Your task to perform on an android device: Cole is planning to meet me at my house; send my location to coledbwpersonatest@gmail.com using the Google Maps app.
Image 0: 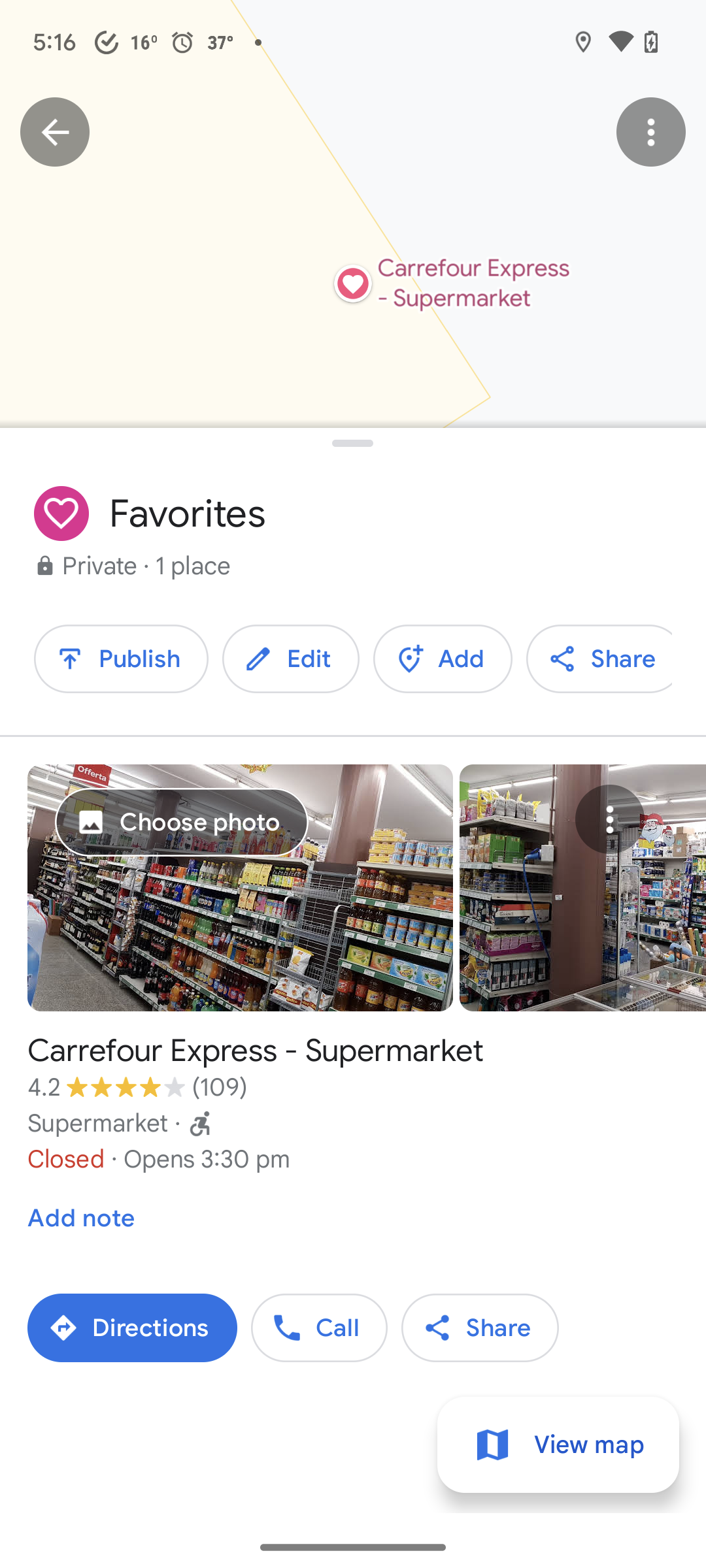
Go back to the previous screen
Step 0: press back button
Image 1: 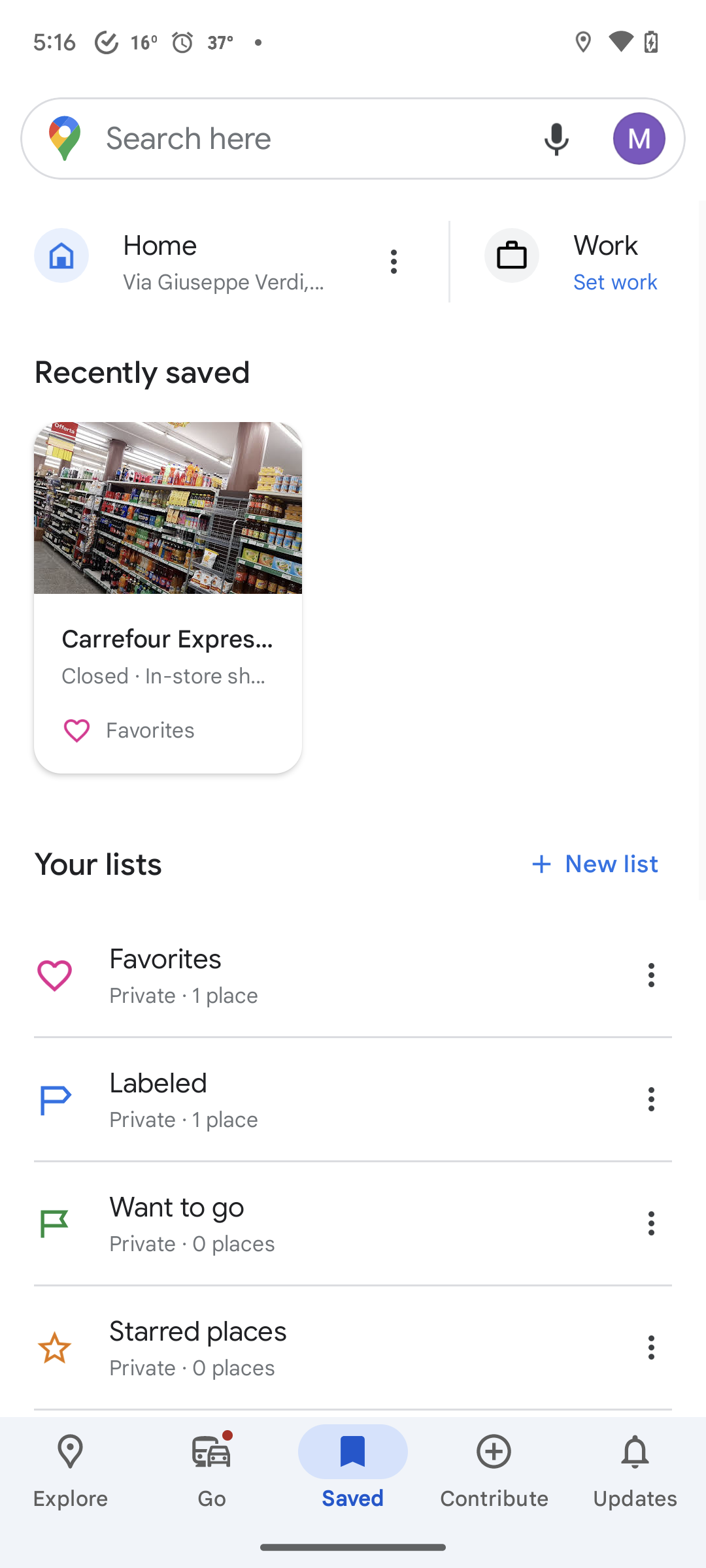
Click on the search bar at the top of the screen
Step 1: click (311, 139)
Image 2: 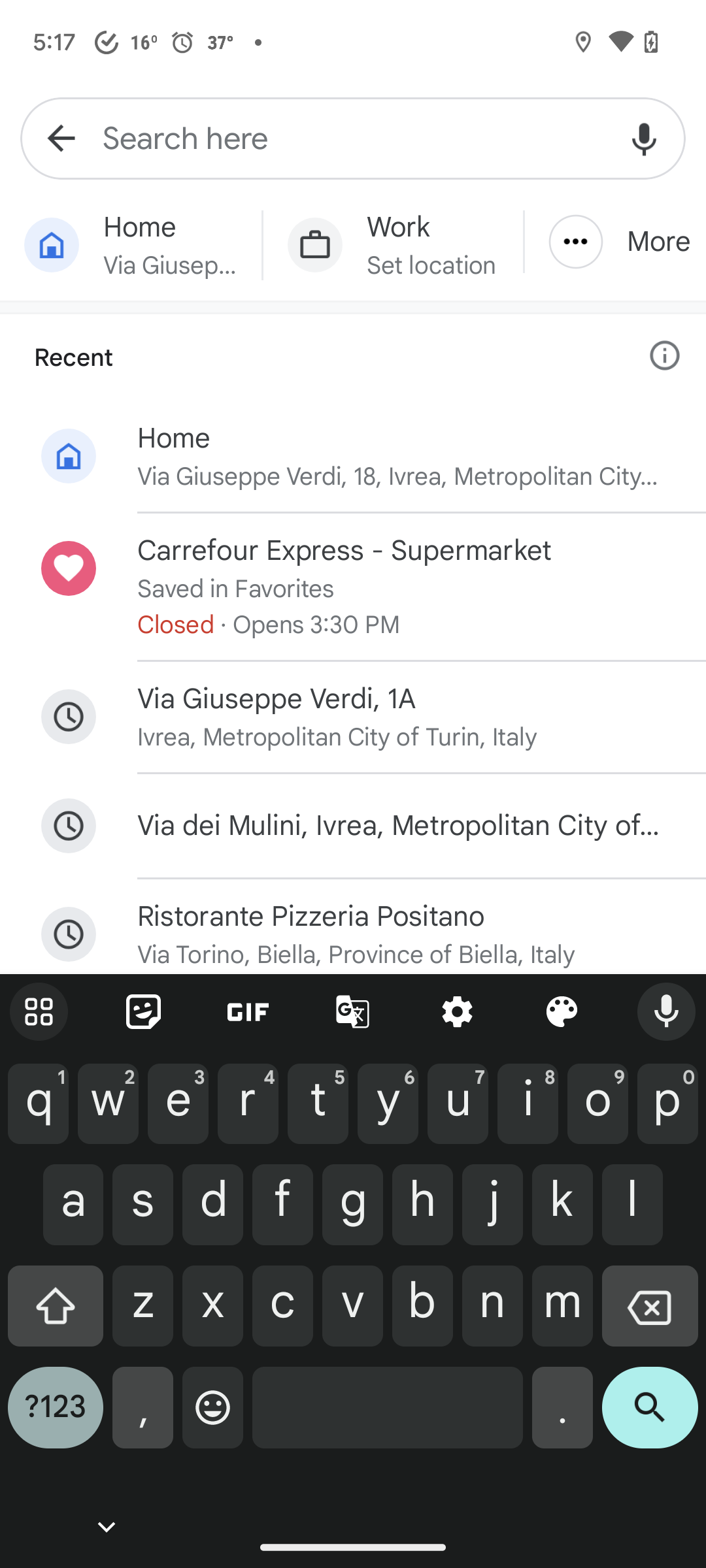
Click on the home location
Step 2: click (404, 438)
Image 3: 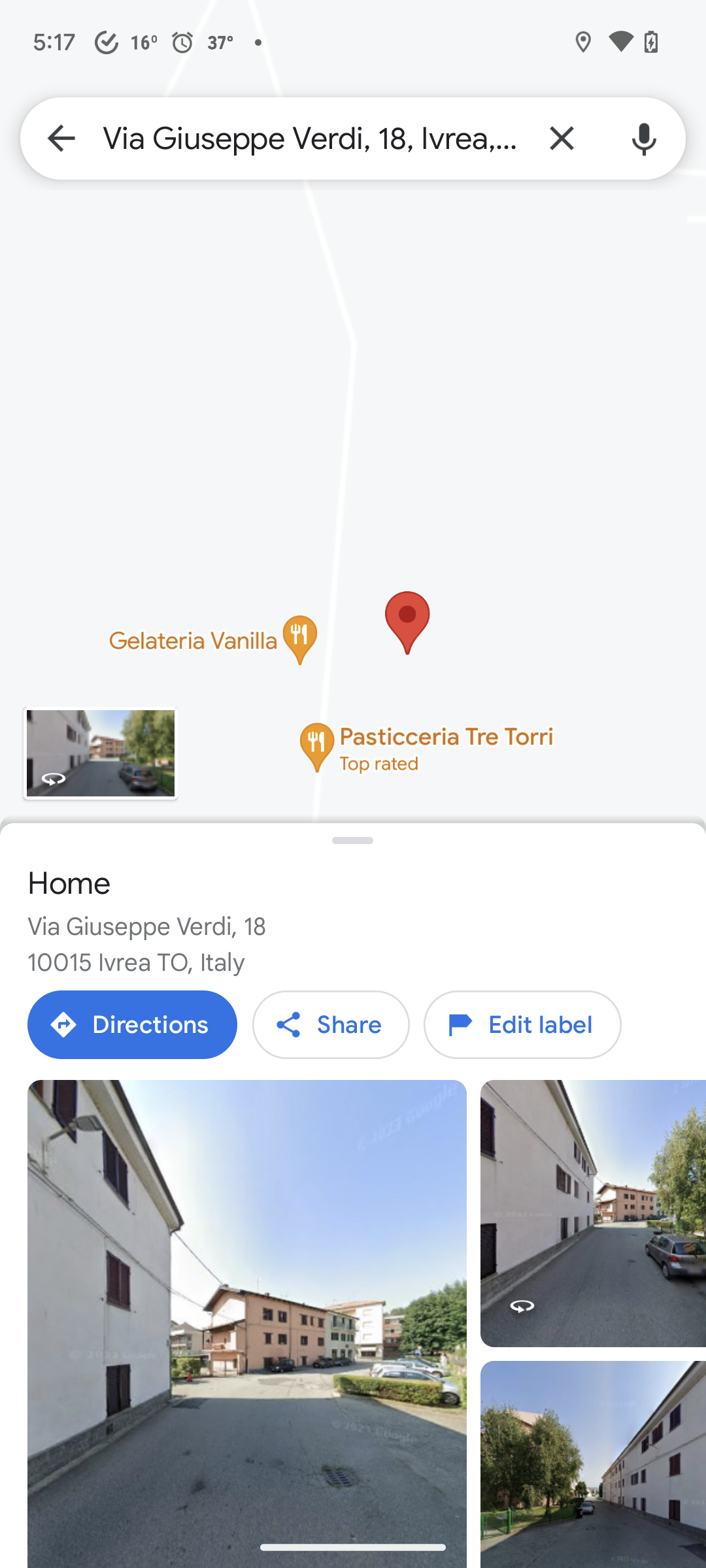
Click on the share option
Step 3: click (331, 1024)
Image 4: 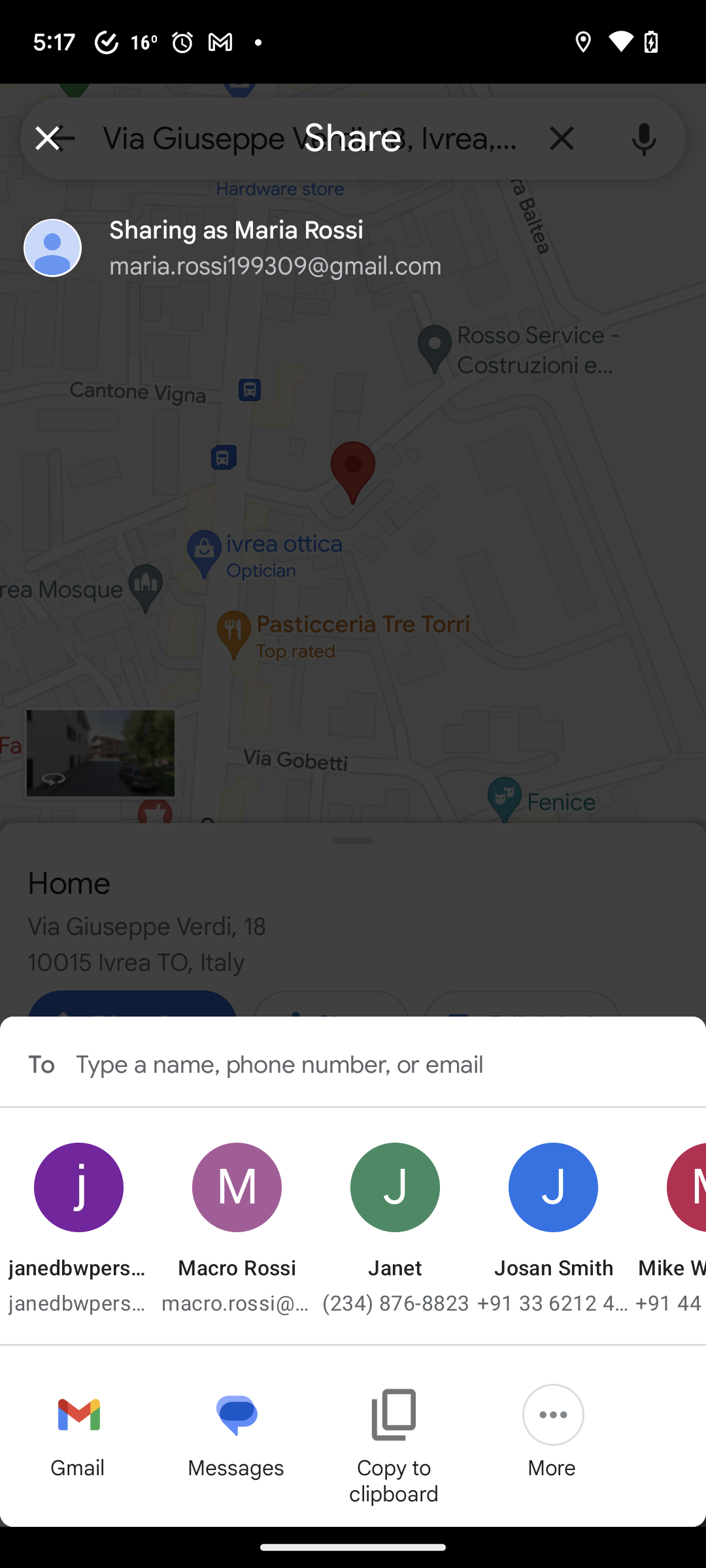
Click on the gmail option
Step 4: click (79, 1436)
Image 5: 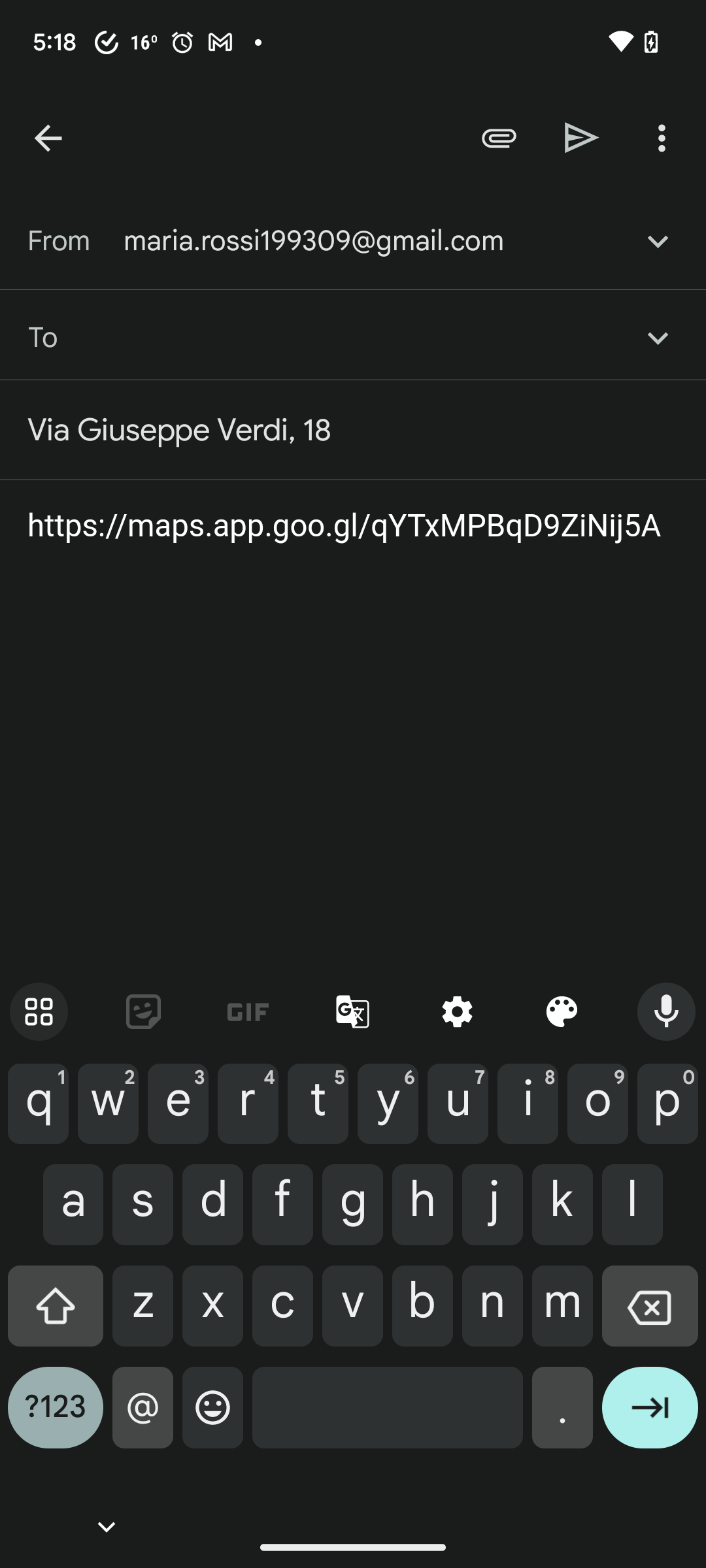
Enter the recipient id as coledbwpersonatest@gmail.com
Step 5: type "coledbwpersonatest@gmail.com"
Image 6: 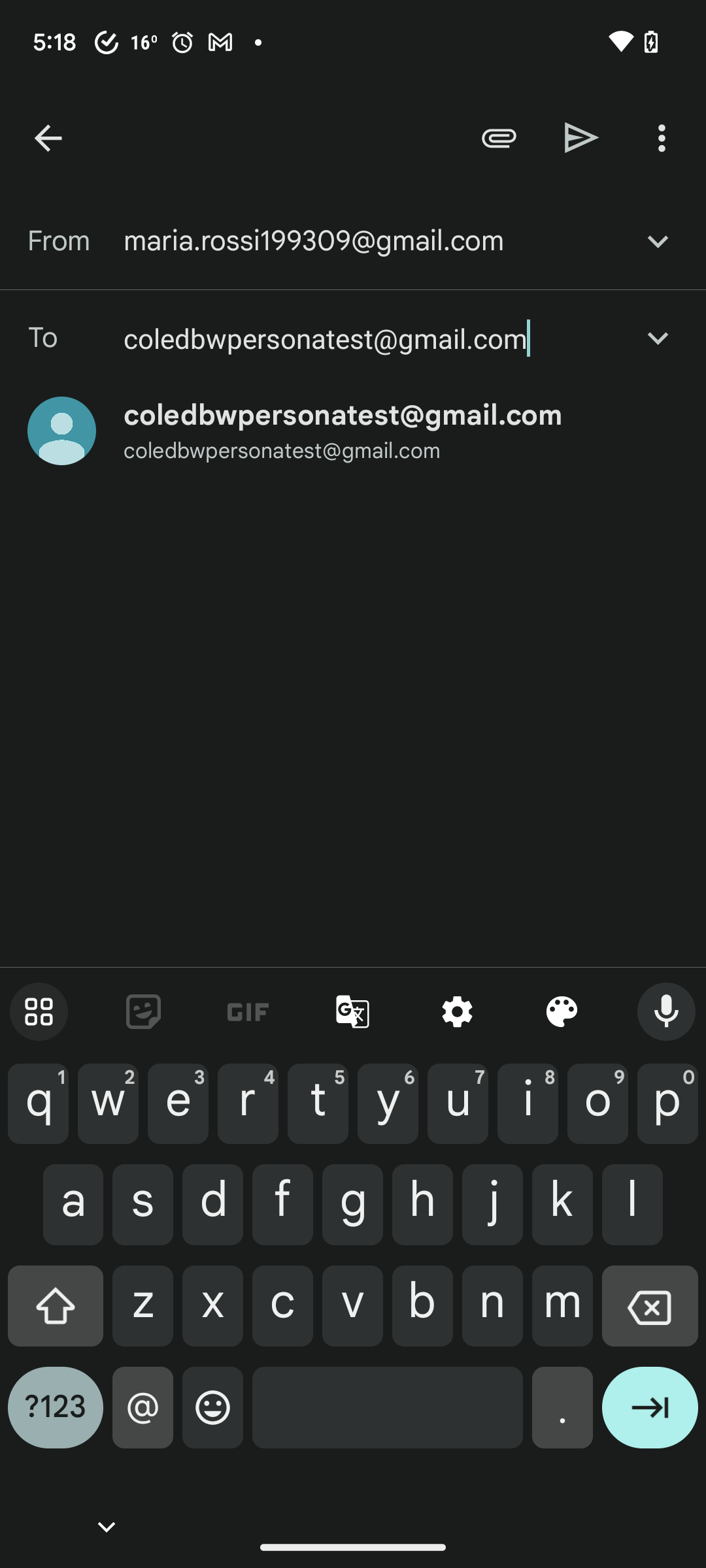
Click on the send icon at the top of the screen
Step 6: click (582, 138)